Your task to perform on an android device: Open the Any .Do app and add a due date of 12th september, 2023 for boxing classes.
Image 0: 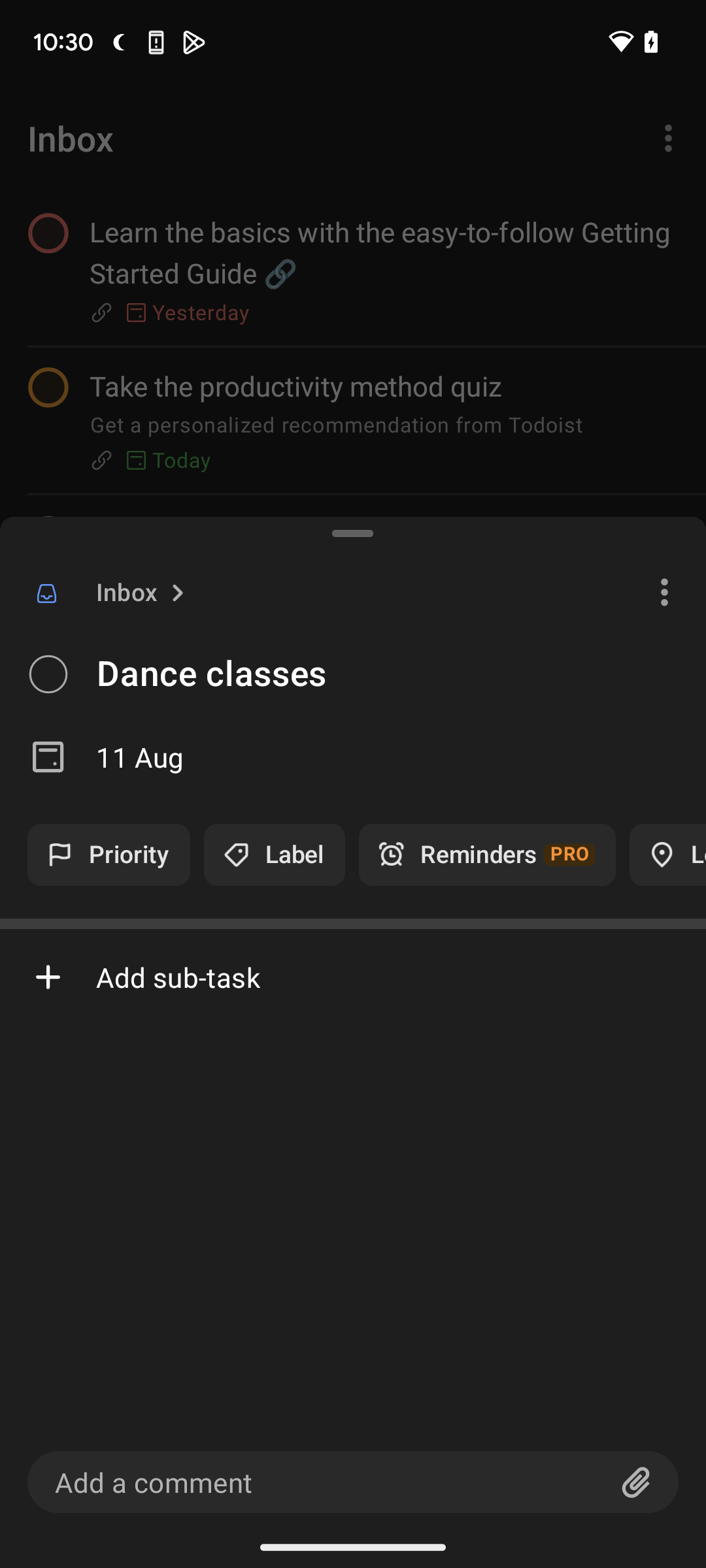
open Any.do app
Step 0: open app "Any.do"
Image 1: 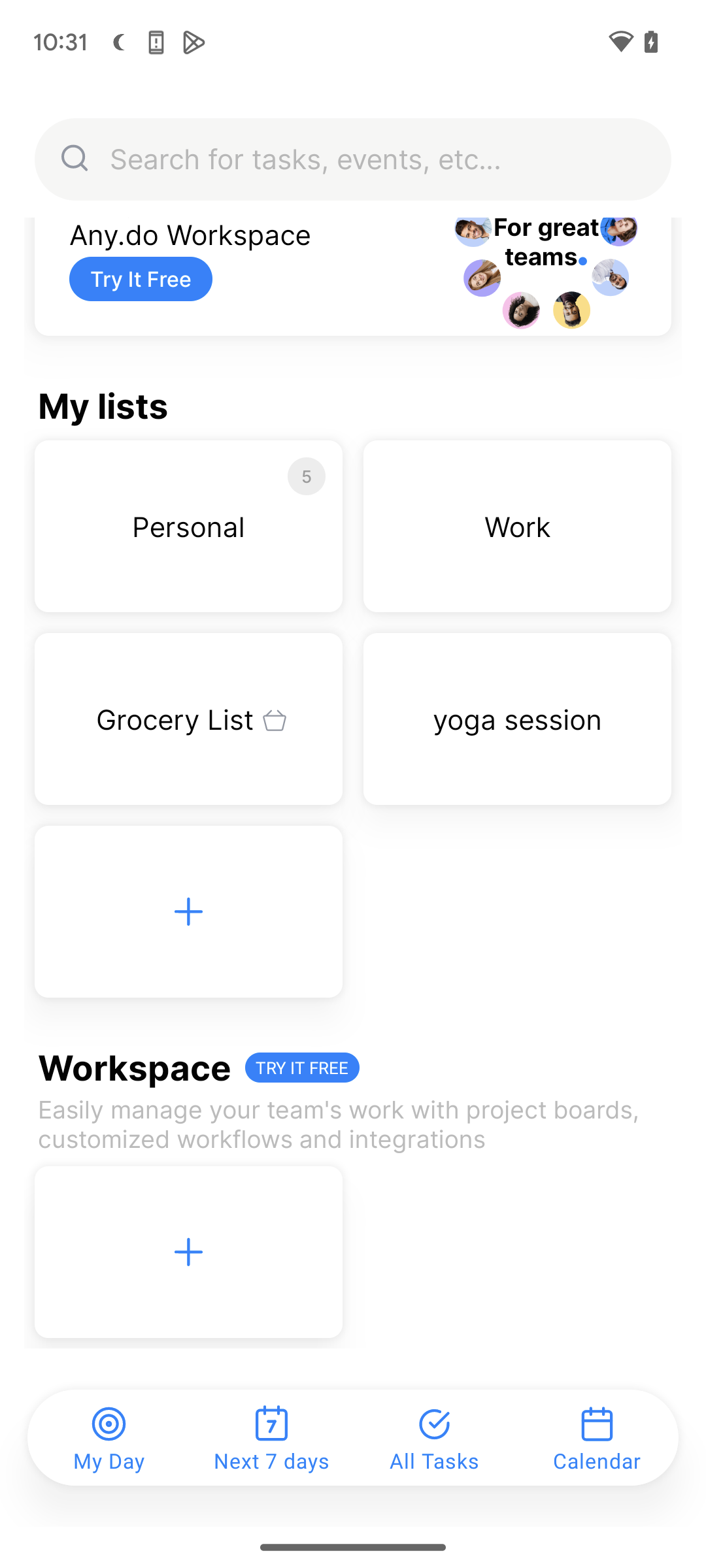
go to the all task section in the bottom of the screen
Step 1: click (434, 1437)
Image 2: 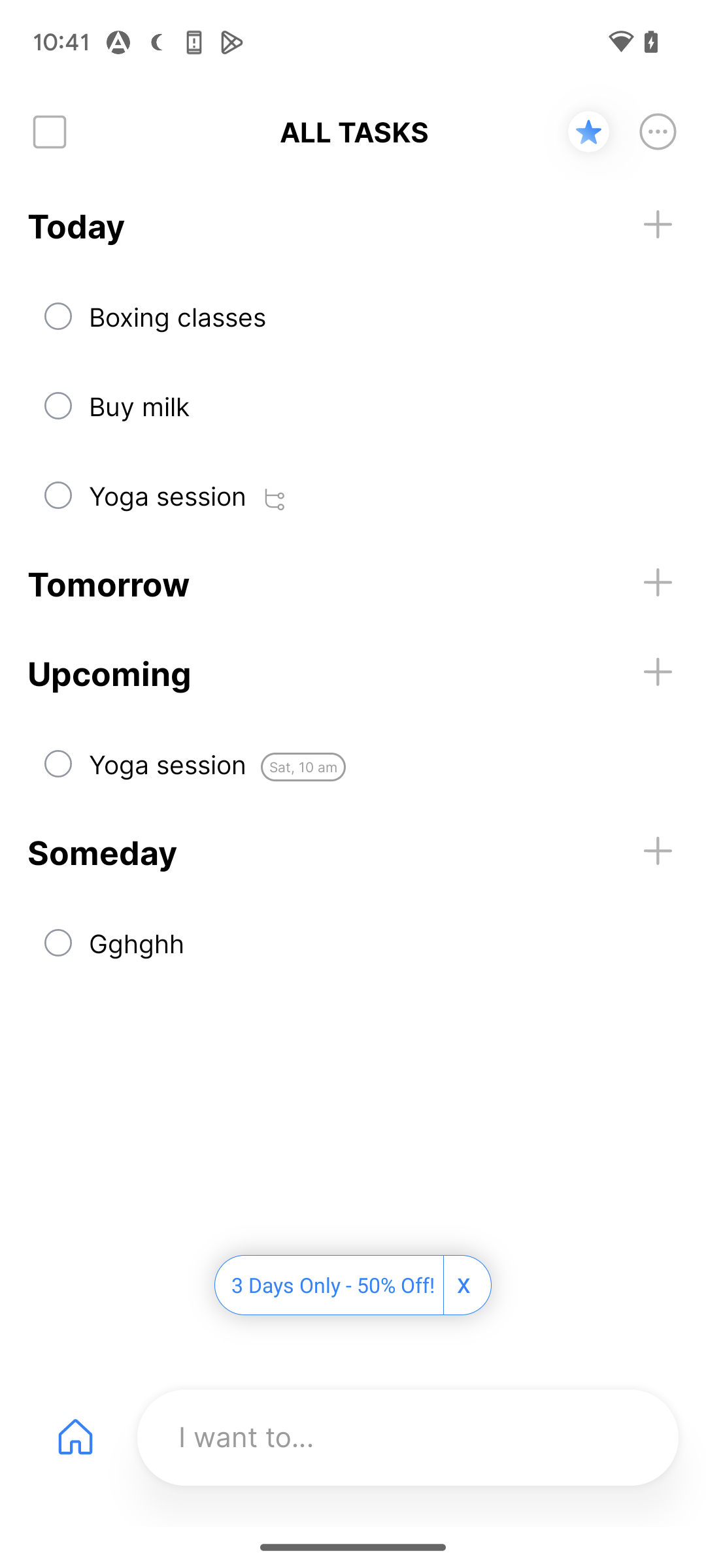
click on the boxing classes
Step 2: click (353, 314)
Image 5: 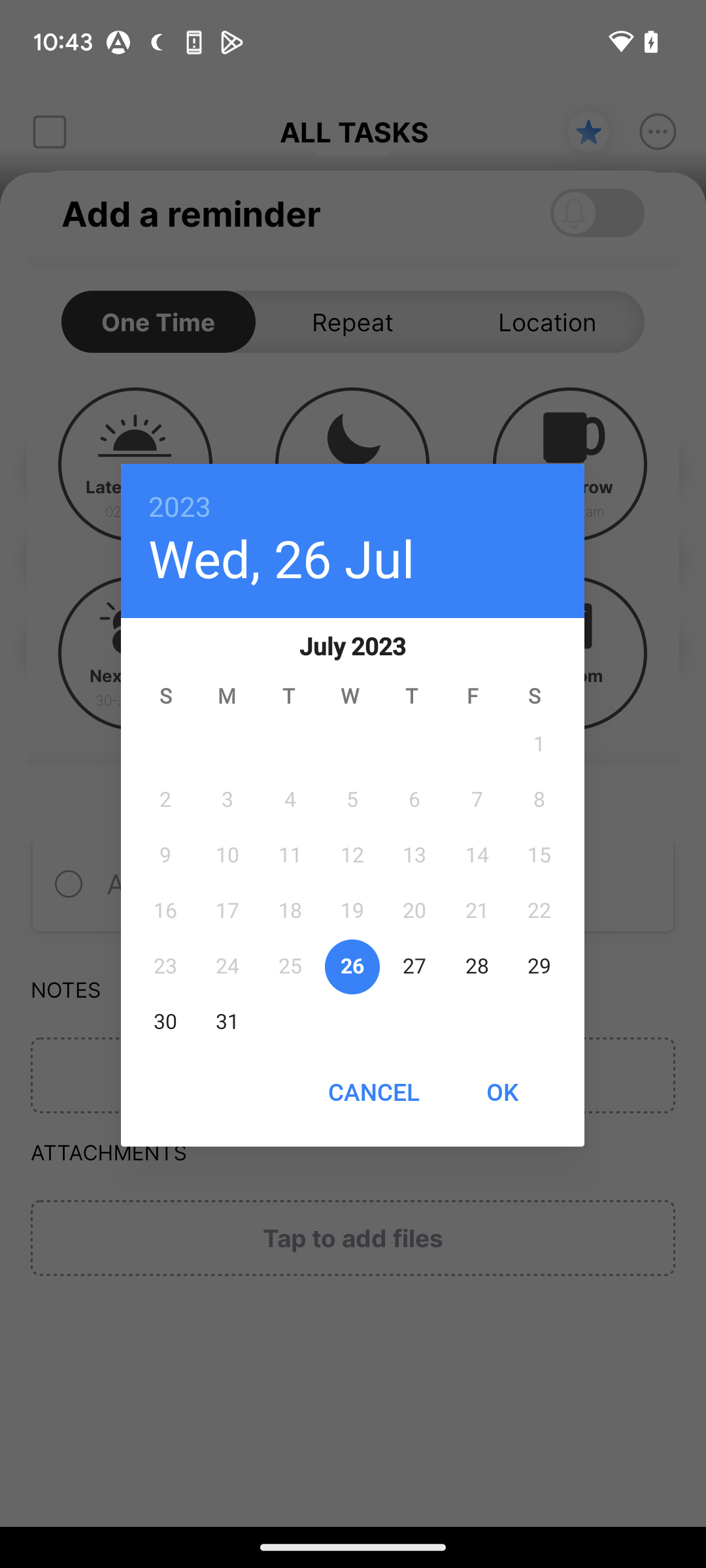
set the date 12th September 2023
Step 5: wait
Image 6: 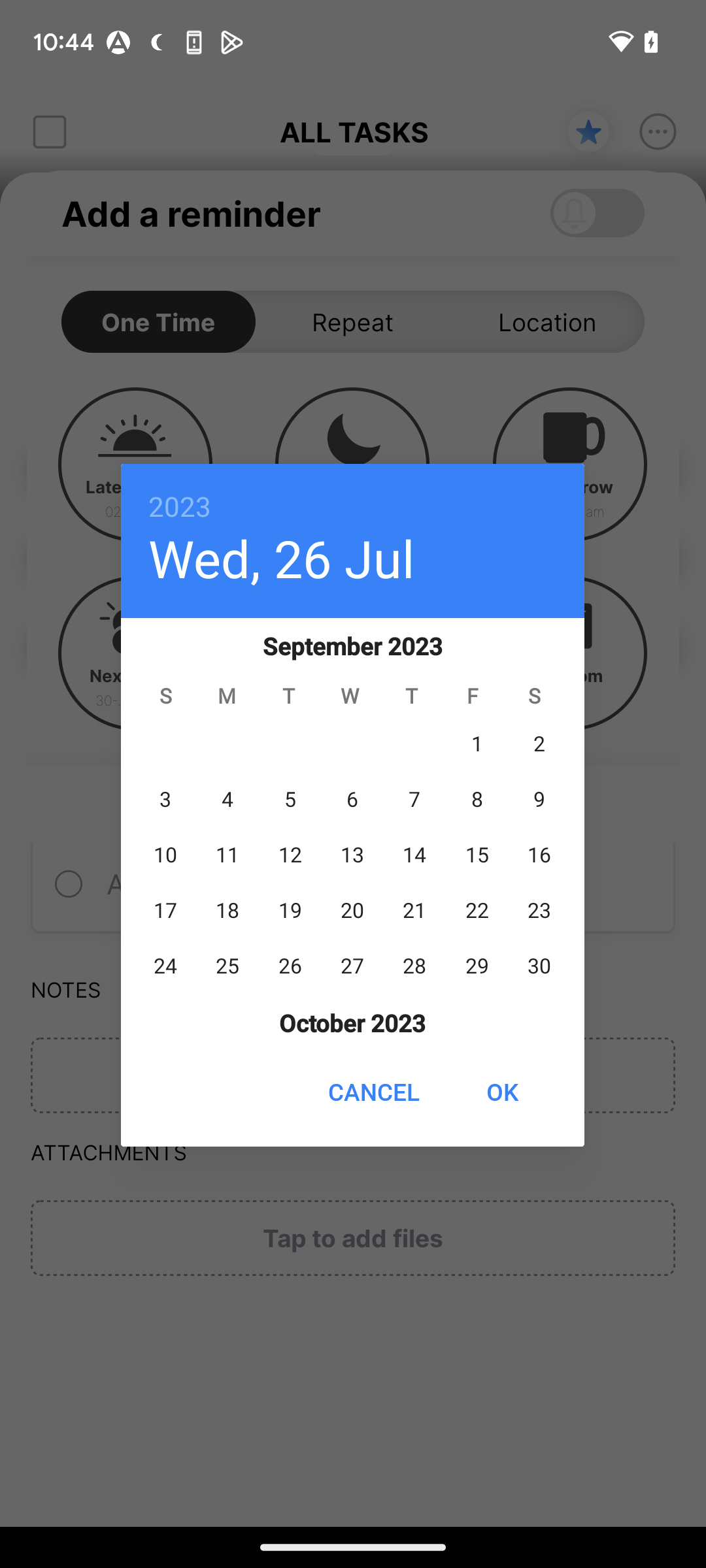
click on the ok button
Step 6: click (501, 1092)
Image 7: 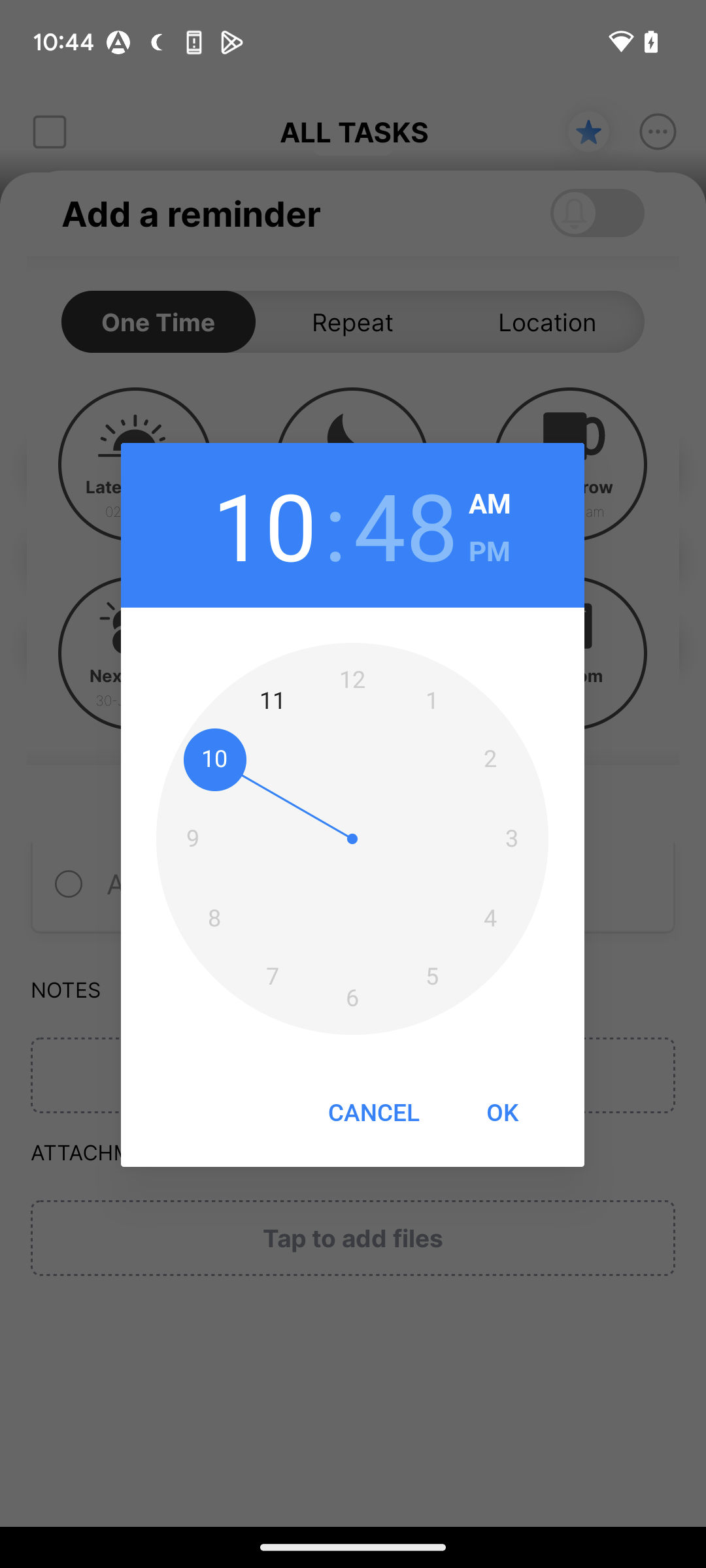
click on the cancel button
Step 7: click (373, 1111)
Image 8: 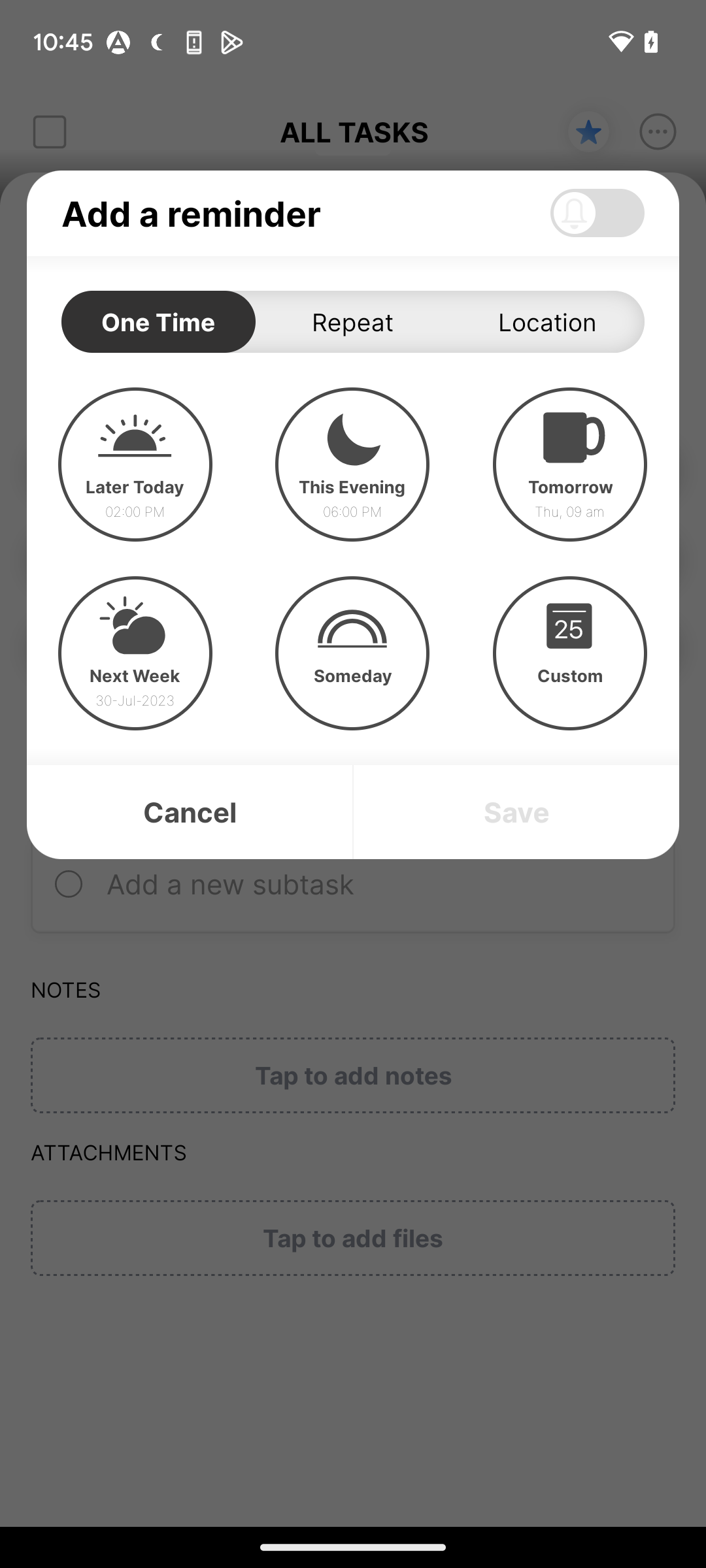
click on the cancel button
Step 8: wait
Image 9: 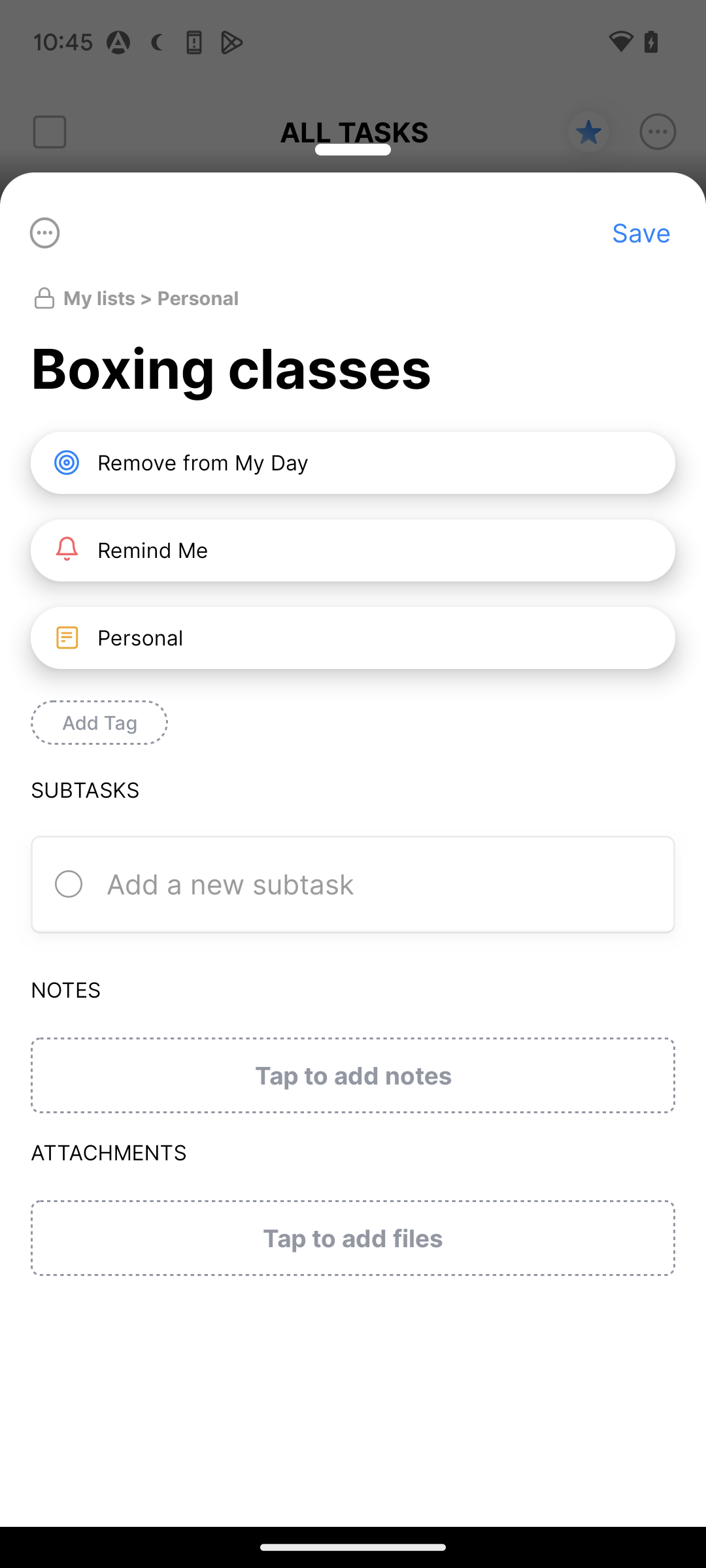
click on the save at the top right corner of the screen
Step 9: click (641, 233)